Your task to perform on an android device: In the Talabat app, add the Siniora Chicken Burger 900g to the cart.
Image 0: 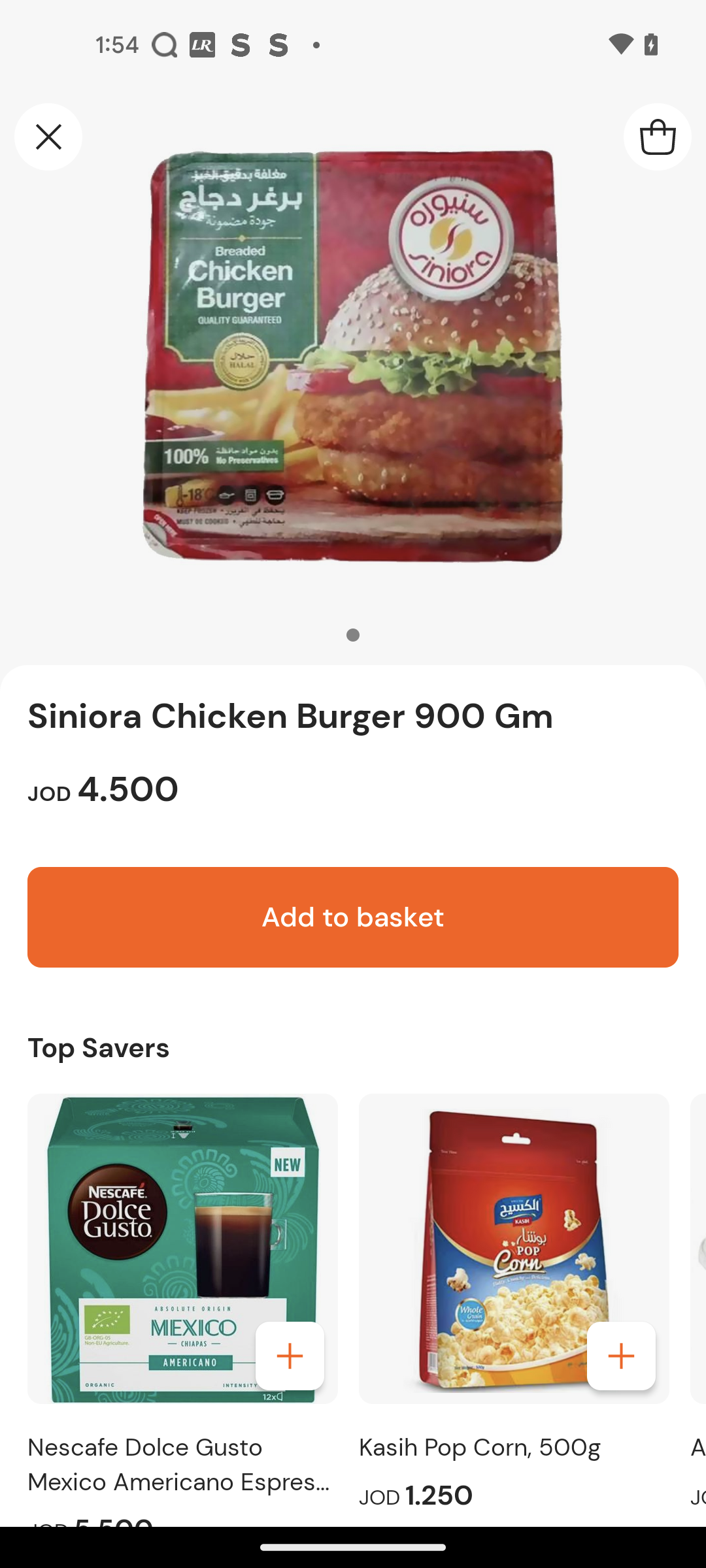
Click on the Add to basket button
Step 0: click (535, 933)